Your task to perform on an android device: Check fresh deals up to 50% off with 100% cashback on grocery products in the Jiomart app.
Image 0: 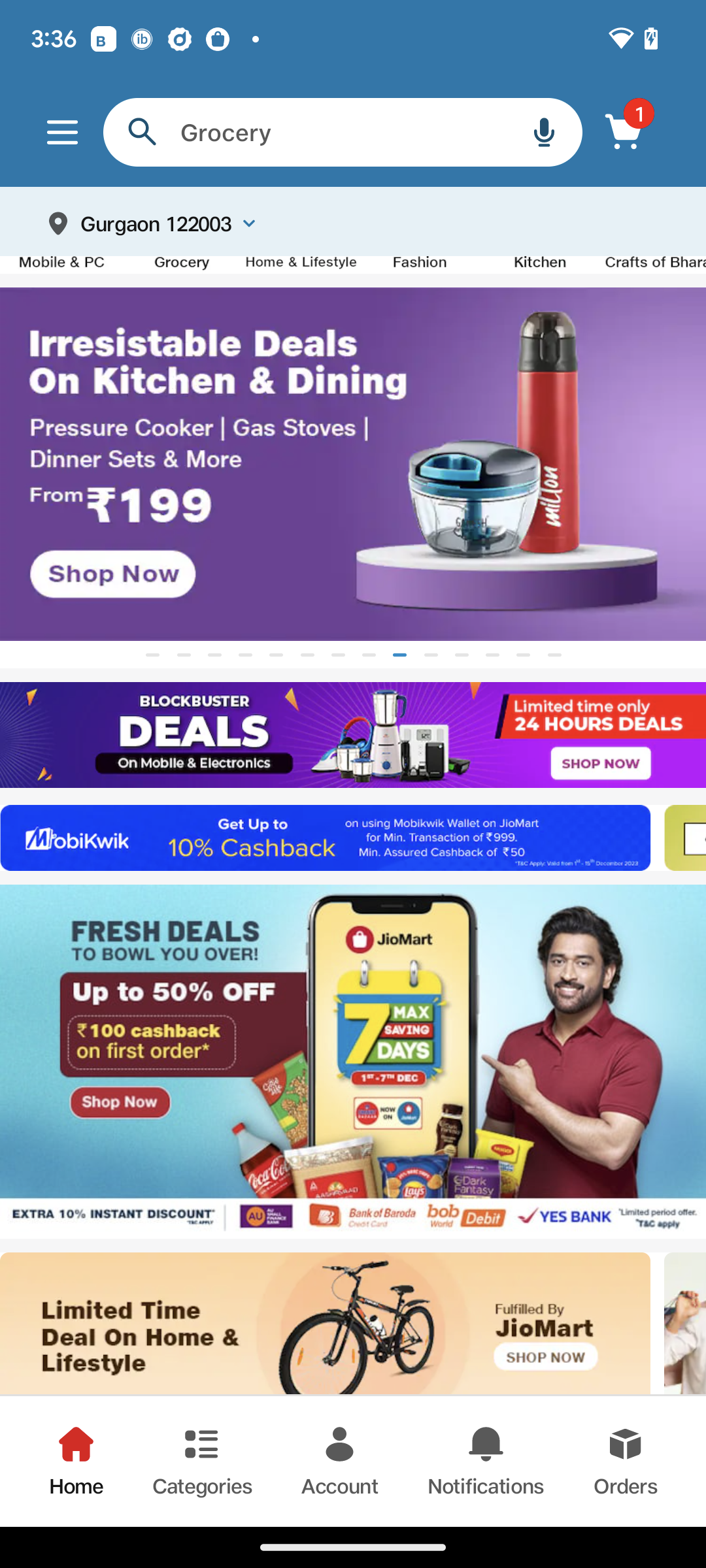
Click on fresh deals in the middle of the screen.
Step 0: click (354, 1062)